Your task to perform on an android device: Show me the currency exchange rates between euros and US dollars in the past ten years on the Xe app.
Image 0: 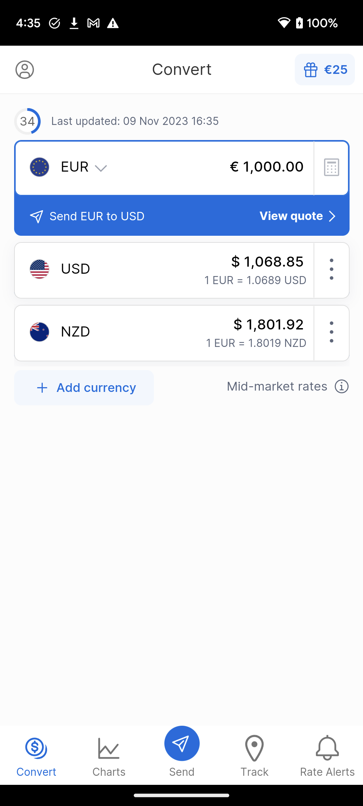
Click on the chart tab at the bottom of the screen to view the last ten years currency exchange rates.
Step 0: click (109, 755)
Image 1: 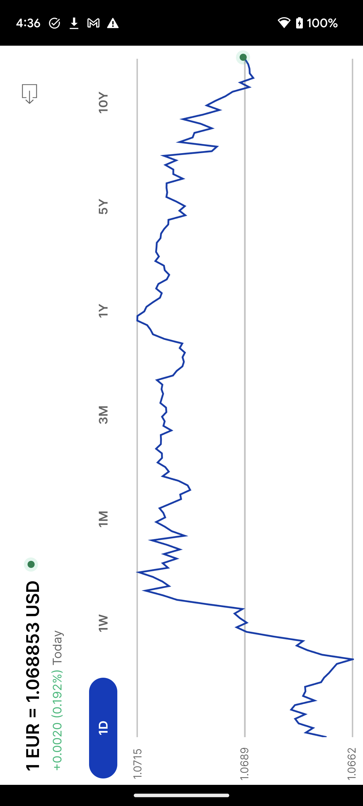
Click on the 10Y to view the last ten years currency exchange rates.
Step 1: click (103, 103)